Your task to perform on an android device: Adidas is my son's favorite shoe brand. Look for hiking shoes with the Adidas in-brand filter in the eBay app.
Image 0: 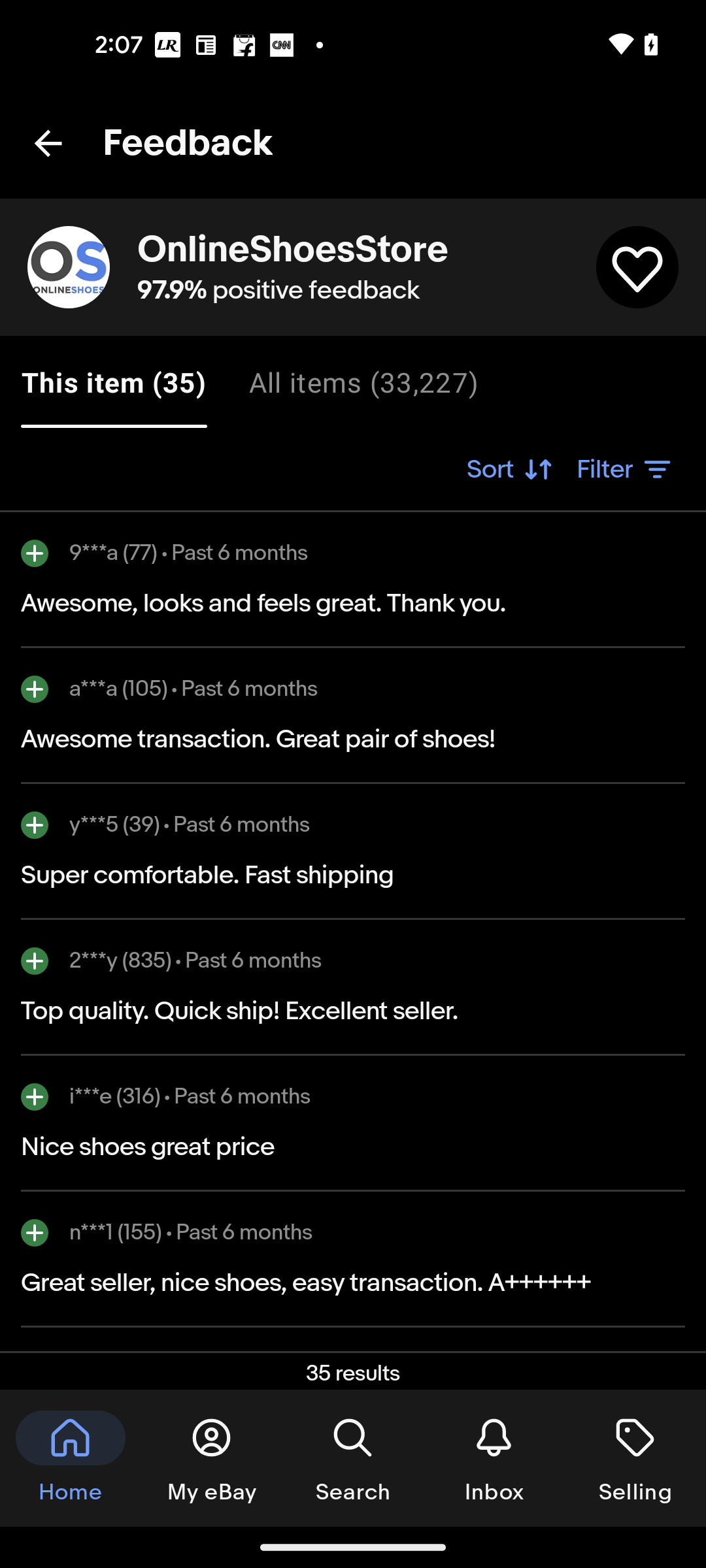
Go back to the previous screen
Step 0: press back button
Image 1: 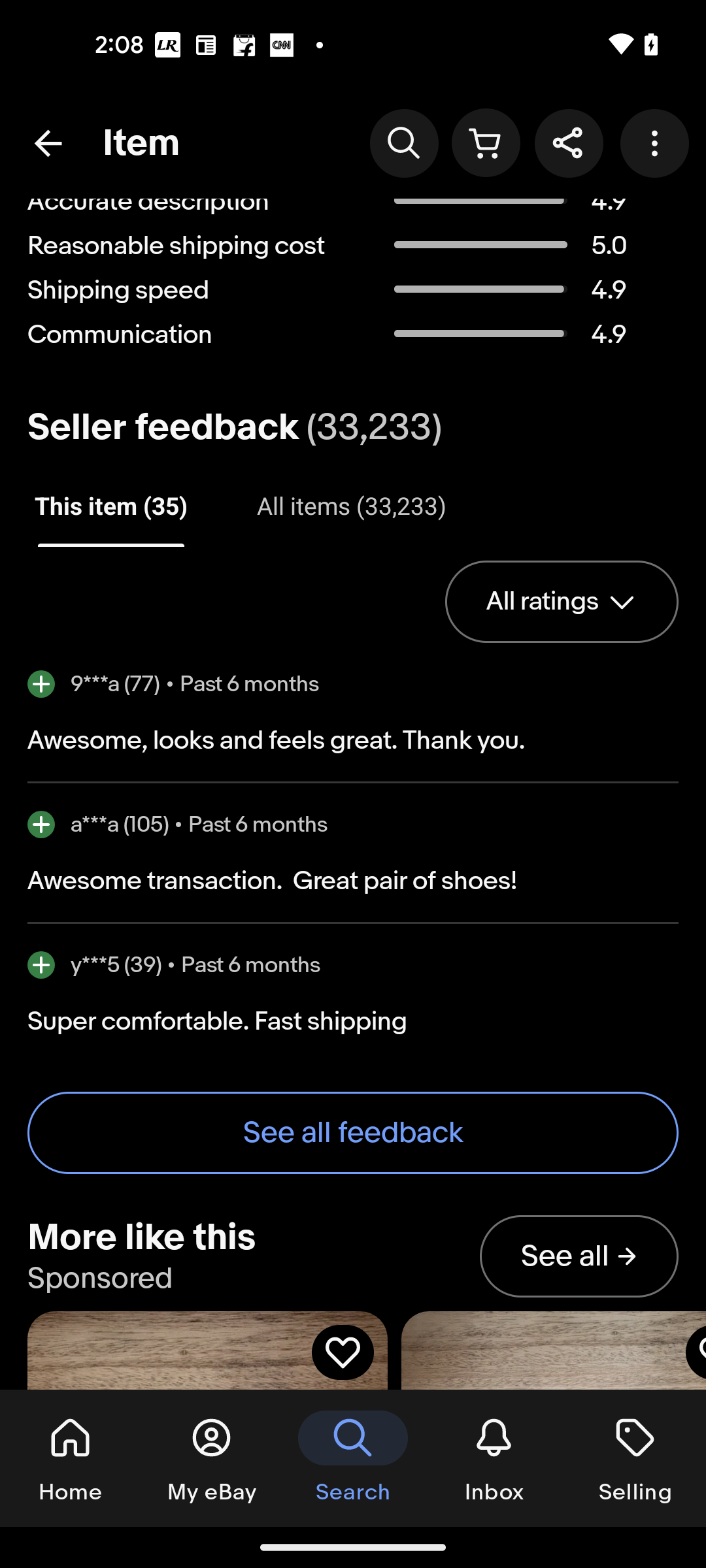
Go back to the previous screen
Step 1: press back button
Image 2: 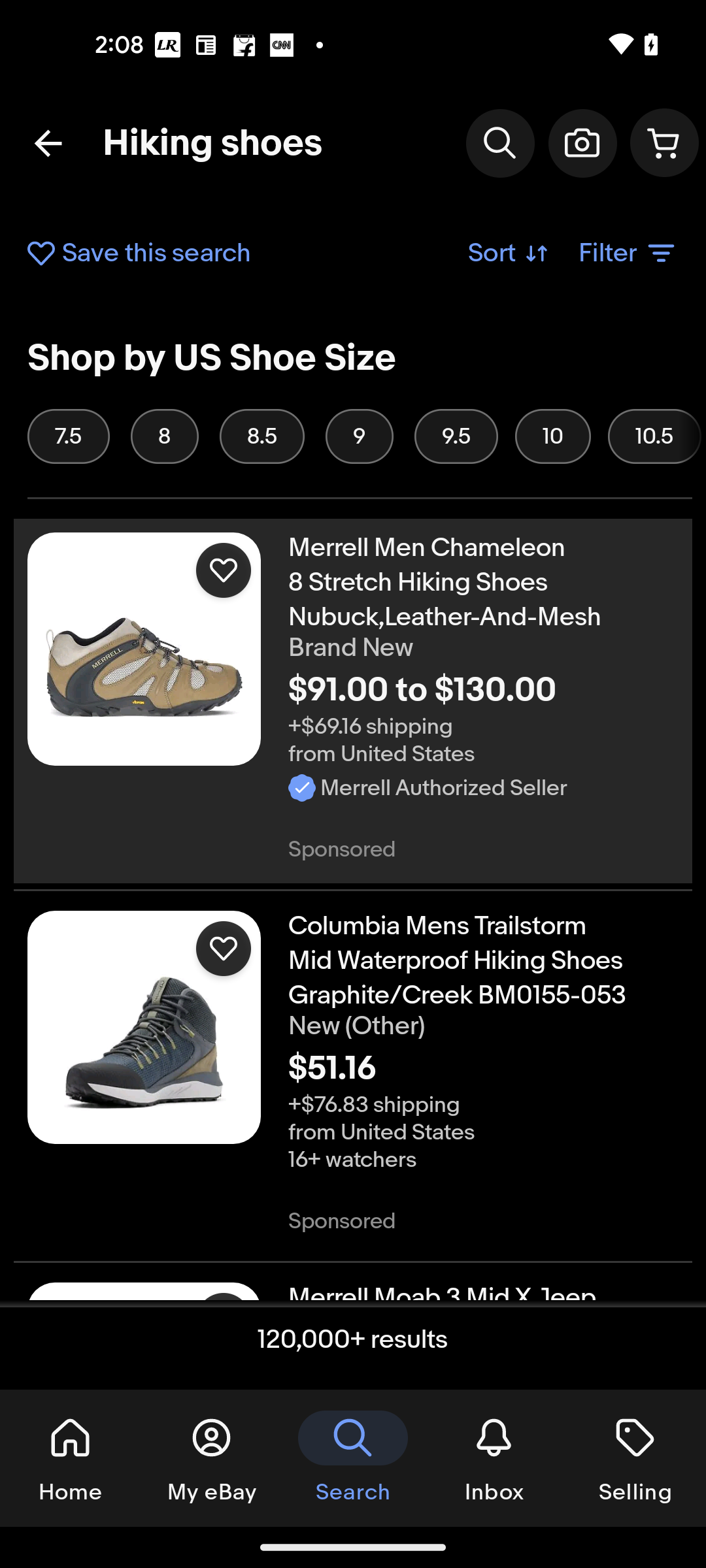
Click on the Filter option
Step 2: click (628, 253)
Image 4: 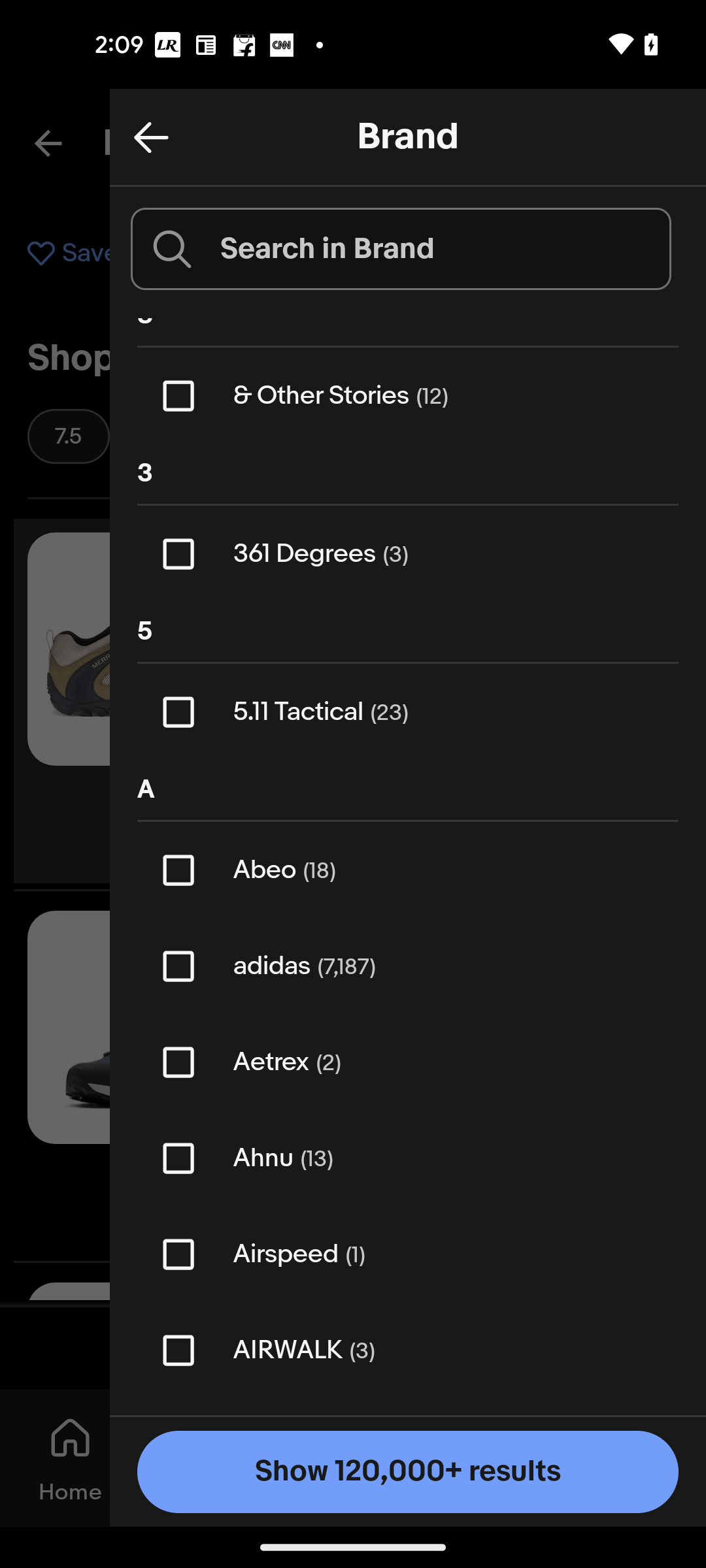
Click on the checkbox for the adidas
Step 4: click (174, 975)
Image 5: 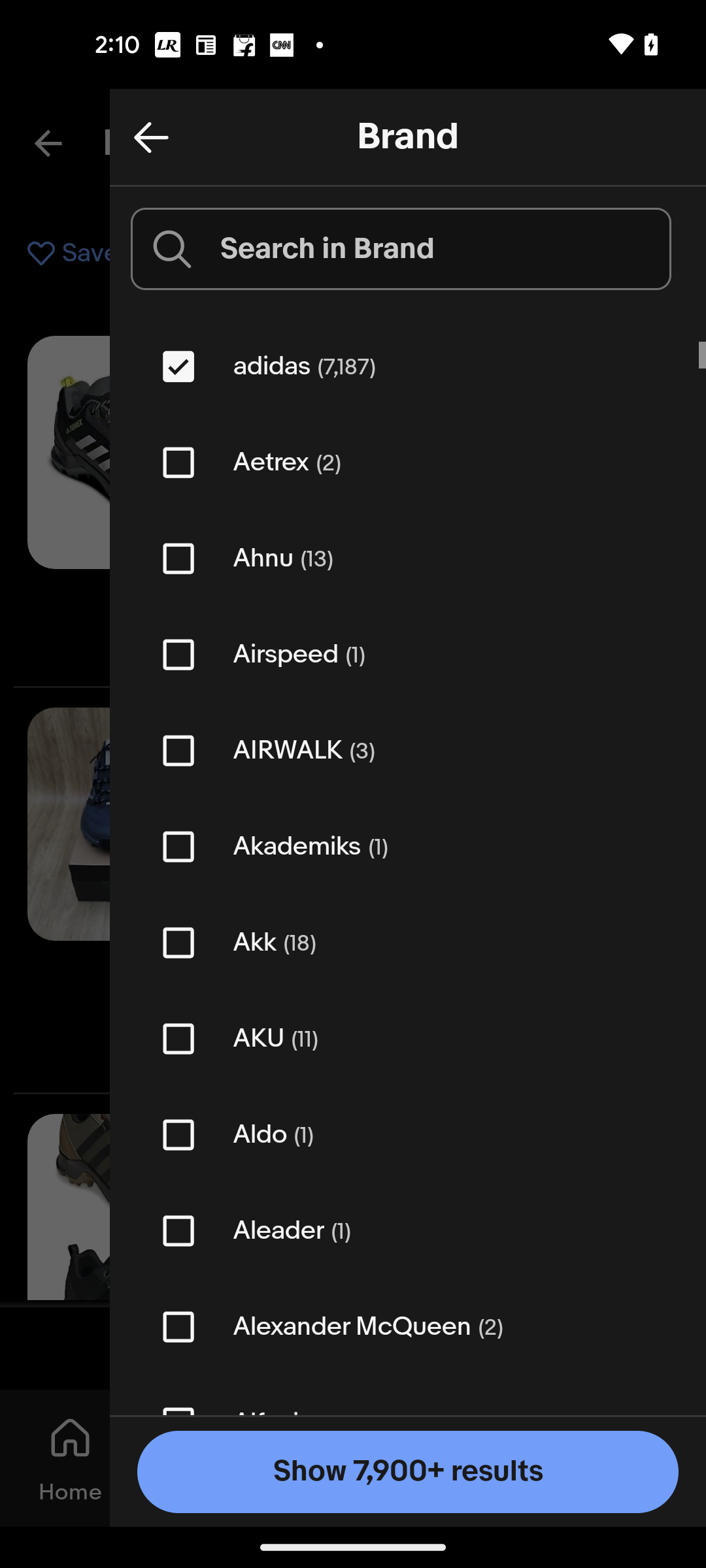
Click on Show 7,900+ result button
Step 5: click (483, 1475)